Your task to perform on an android device: In the Phonebook app, list every single one of my contacts.
Image 0: 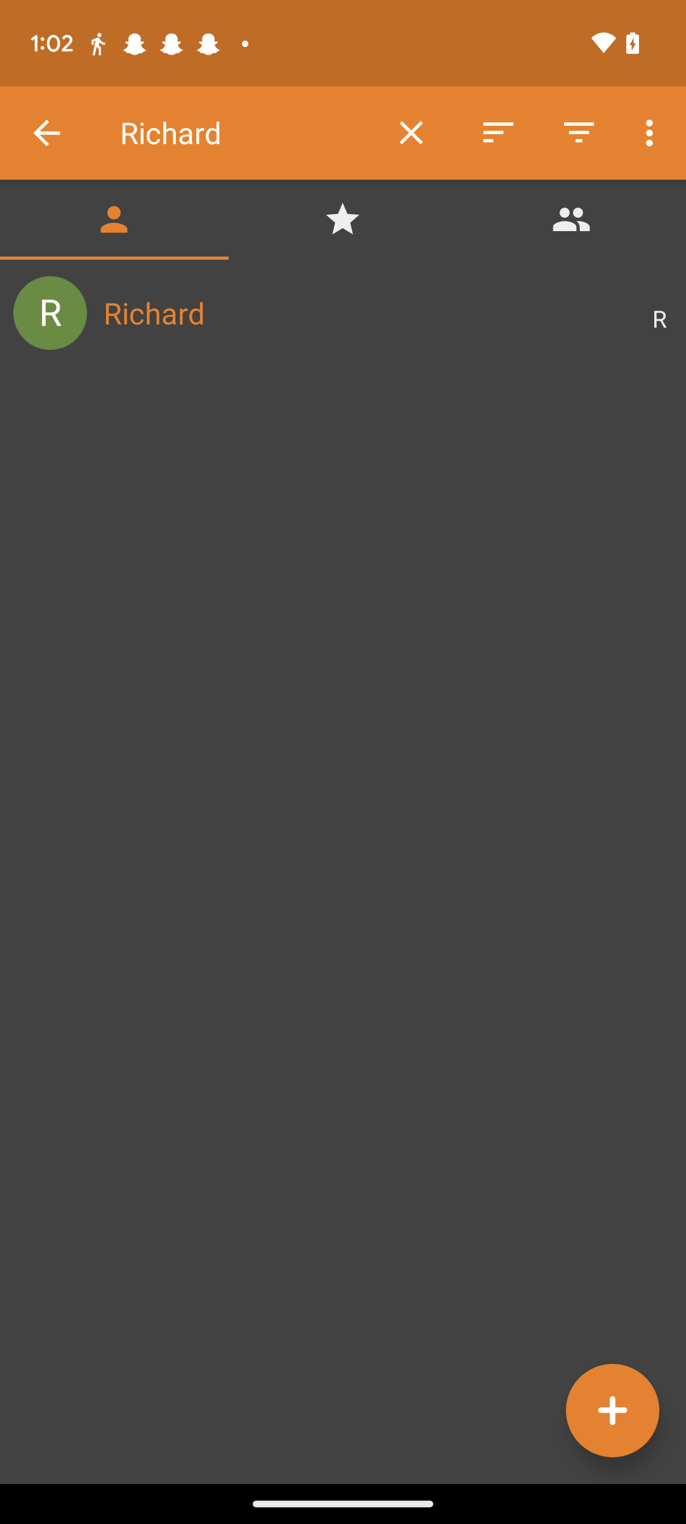
Go back to the home screen of the app.
Step 0: press back button
Image 1: 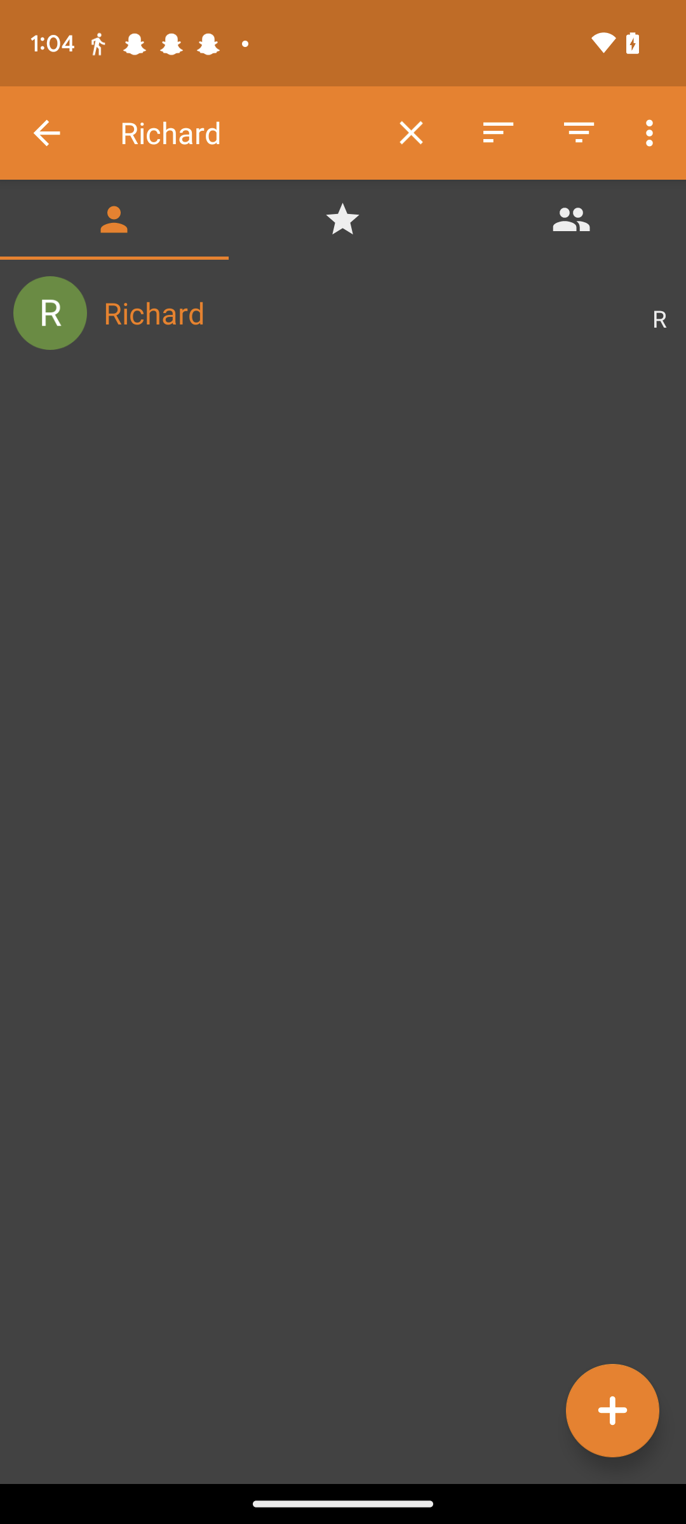
Go back to the home screen of the app.
Step 1: press back button